Your task to perform on an android device: Compare the prices of nike men max alpha trainer 5 football shoes and nike men vomero 17 lace up running shoes.
Image 0: 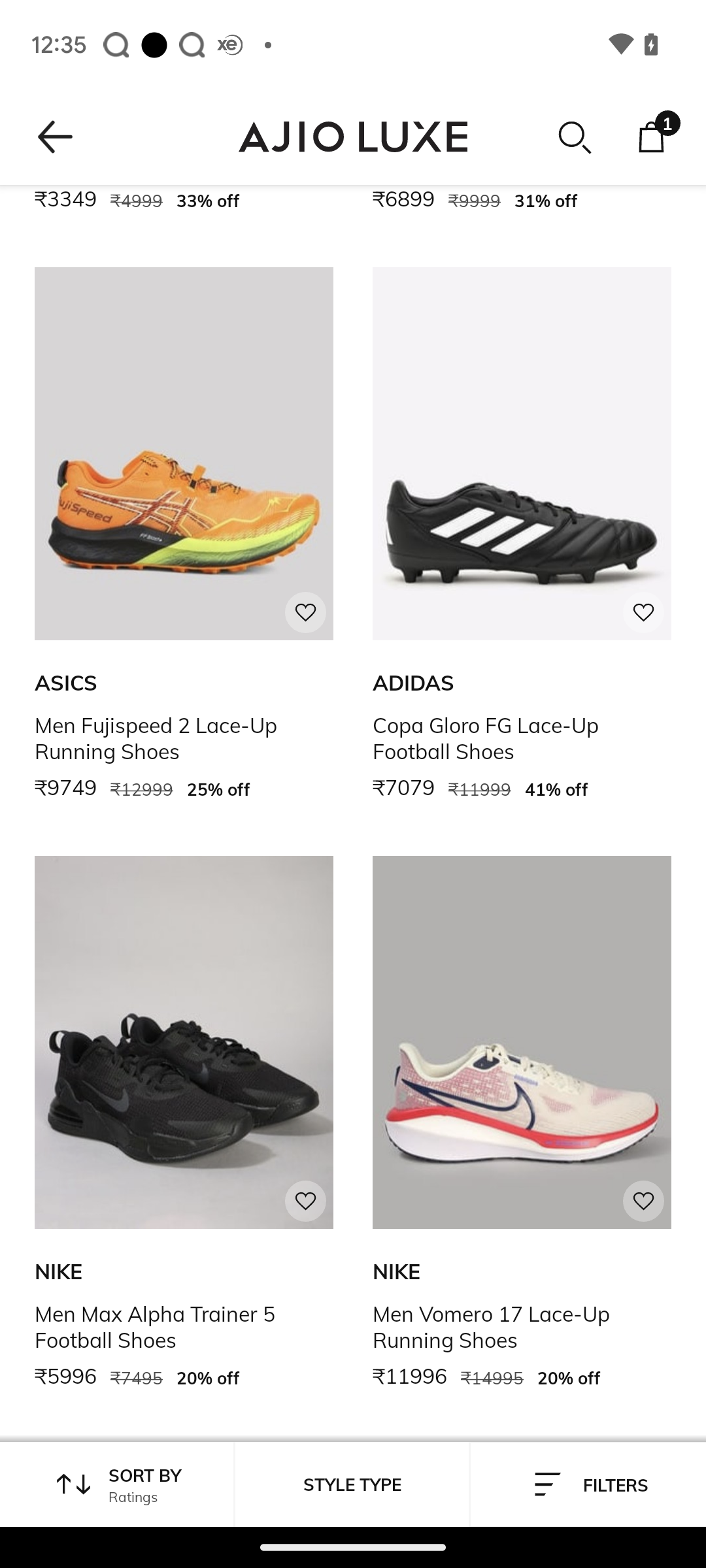
Click on the nike men max alpha trainer 5 football shoes
Step 0: click (183, 1041)
Image 1: 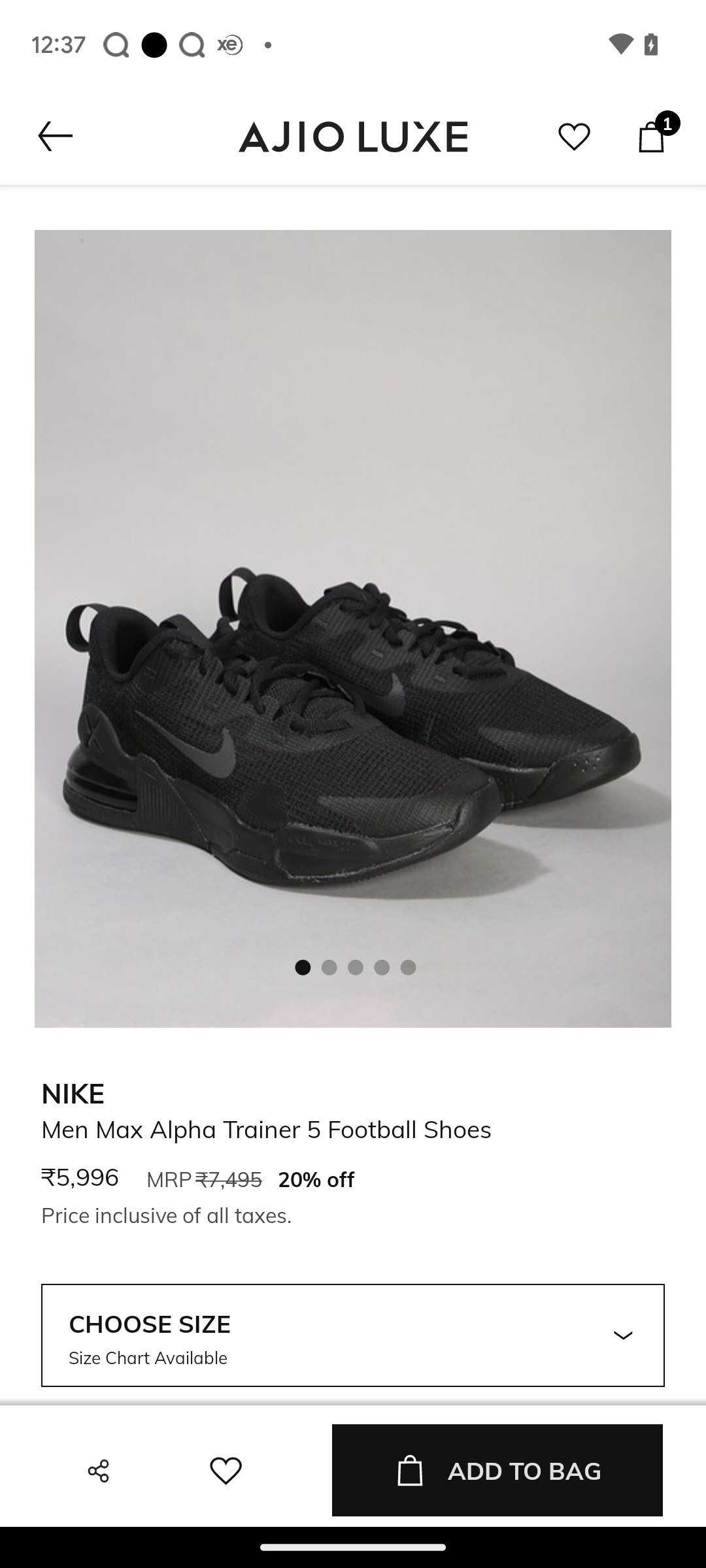
Go back to the previous screen
Step 1: press back button
Image 2: 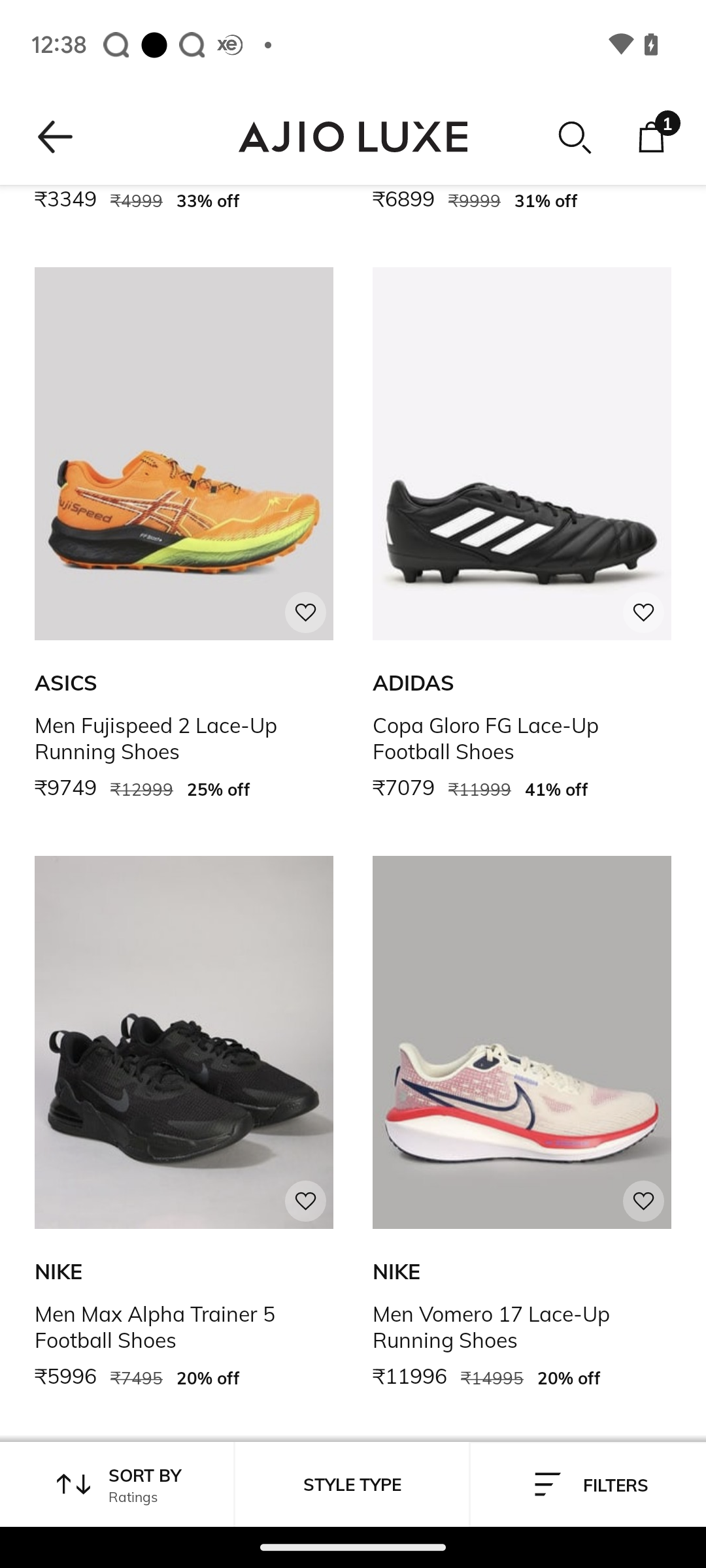
Click on the nike vomero 17 laceup running shoes
Step 2: press back button
Image 3: 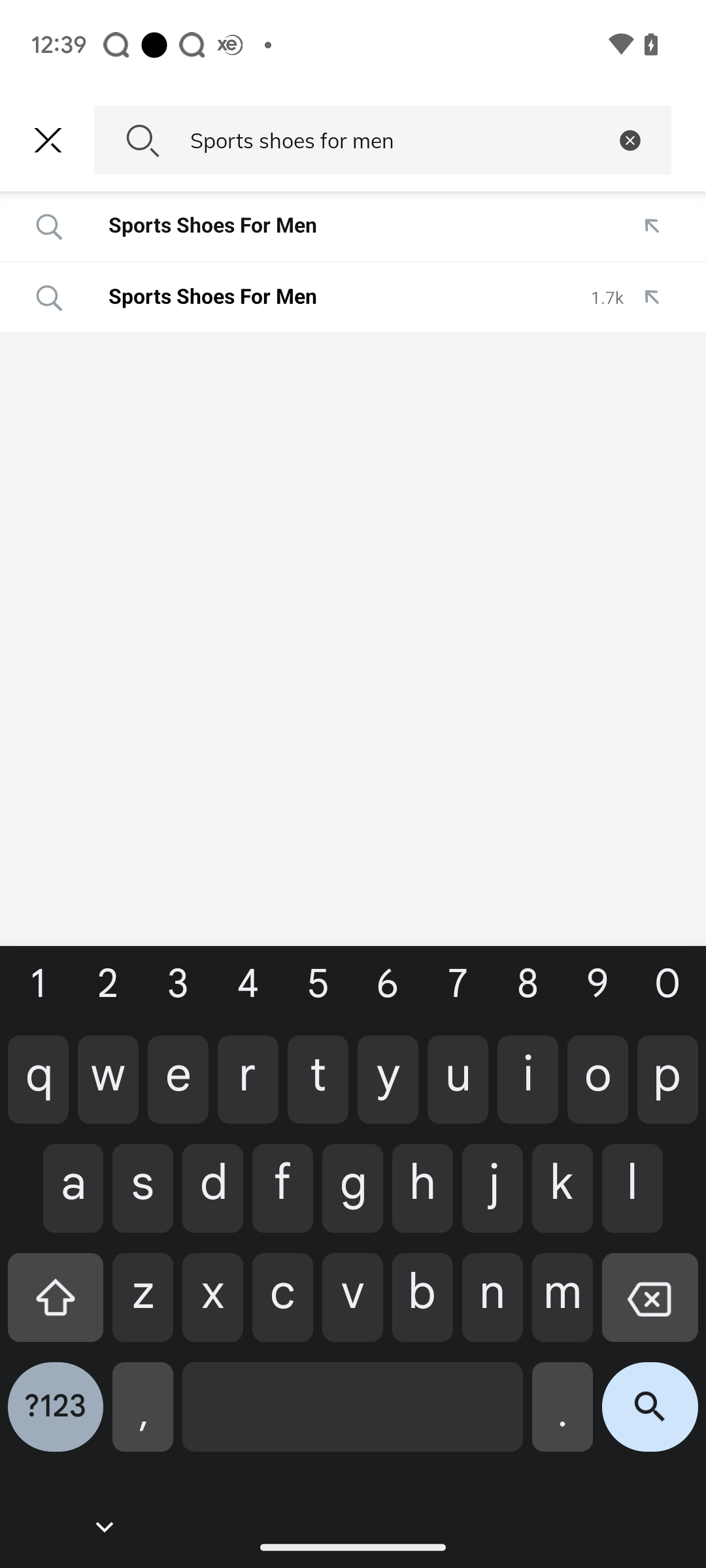
Click on the nike vomero 17 laceup running shoes
Step 3: wait